Your task to perform on an android device: I cook my breakfast at 9 a.m., therefore set an alarm in the alarm clock xtreme app for Monday to make katsu curry.
Image 0: 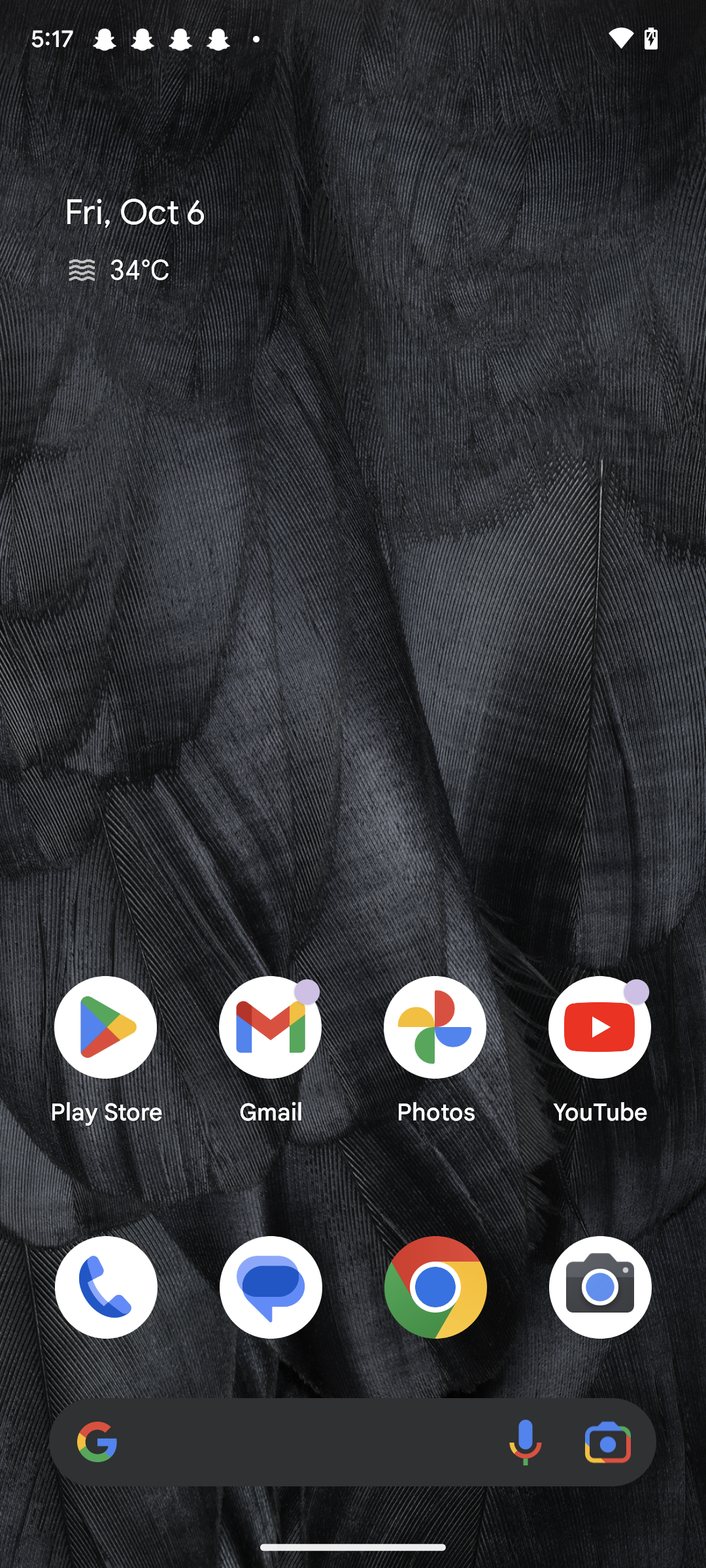
Open the Alarm Clock Xtreme app.
Step 0: open app "Alarm Clock Xtreme"
Image 2: 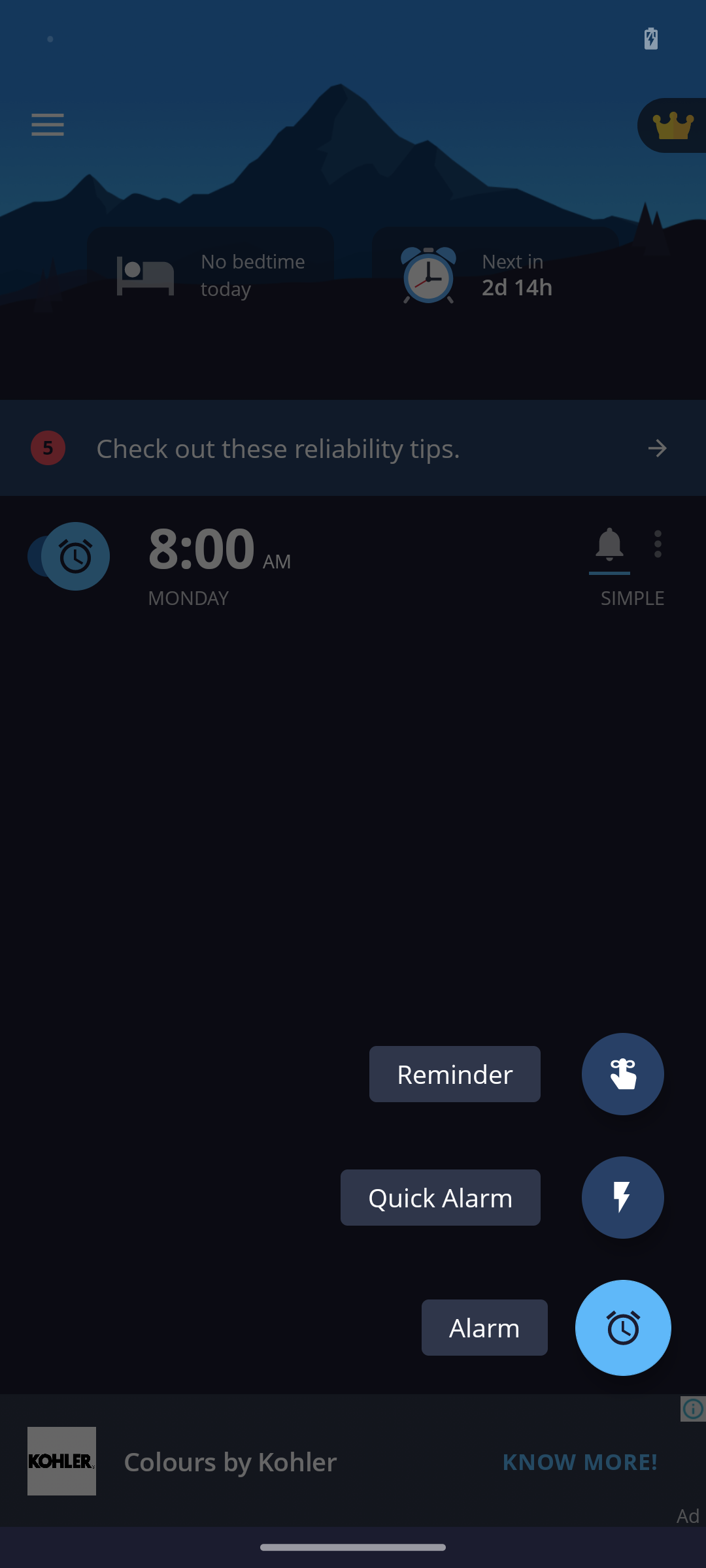
Click on Alarm on the right side of the screen.
Step 2: click (484, 1327)
Image 3: 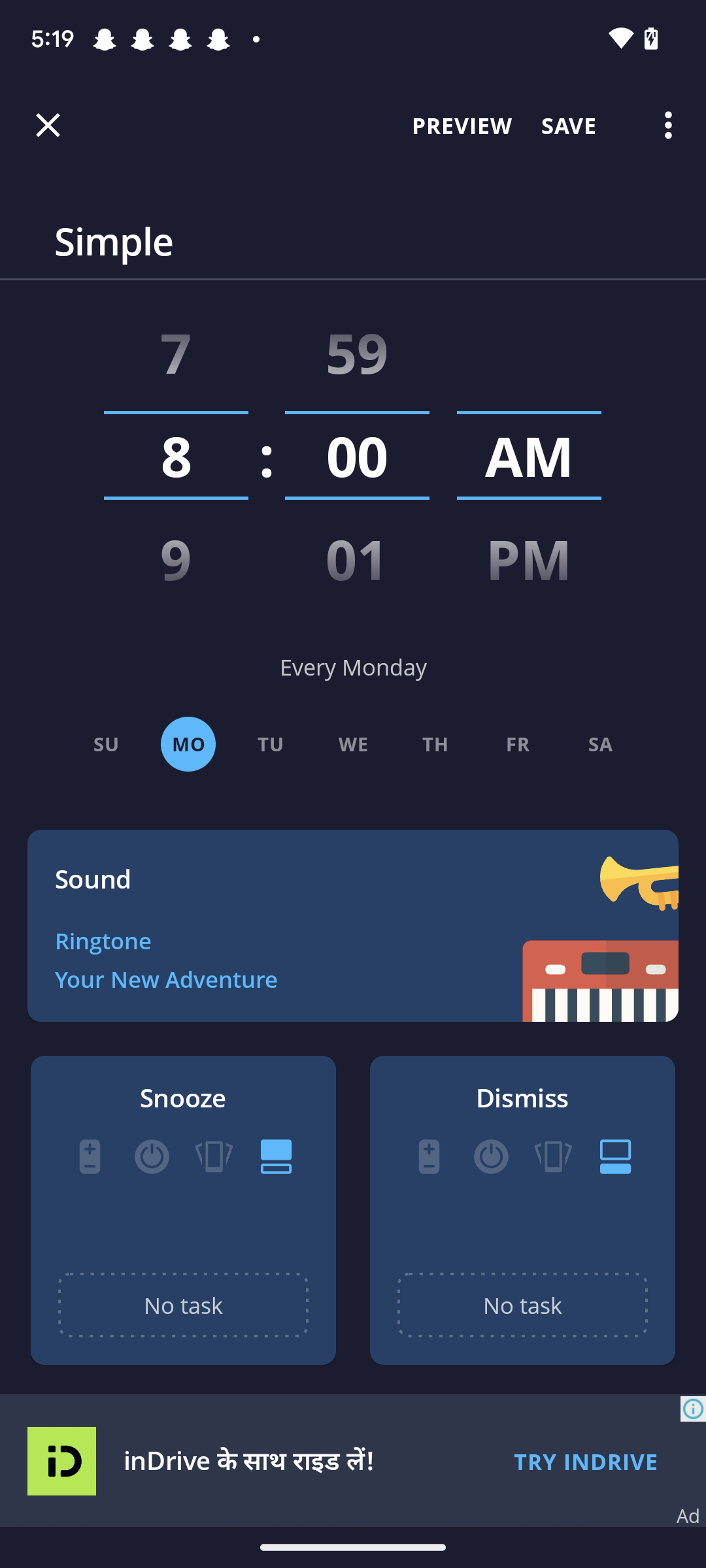
Scroll up to 9 on the left side of the screen.
Step 3: scroll down
Image 4: 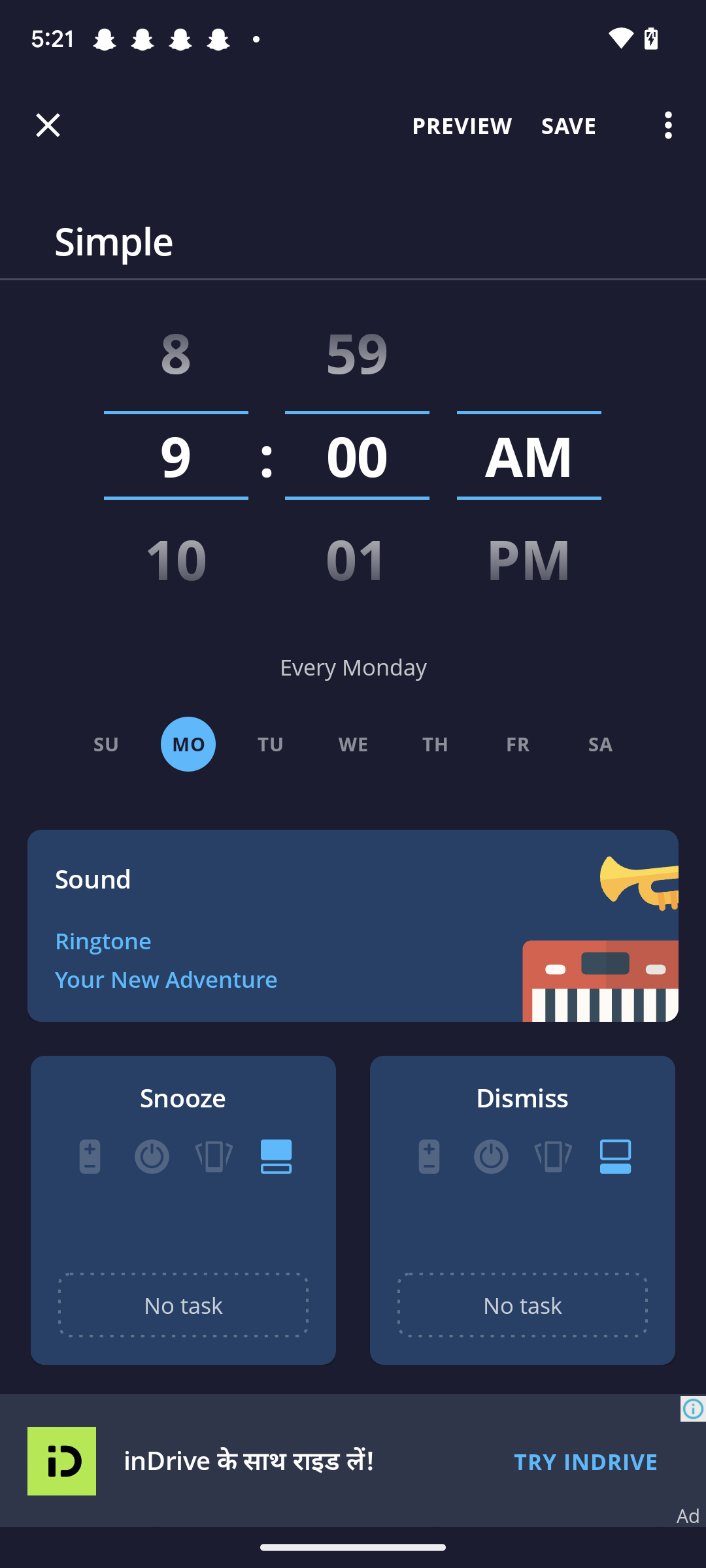
Click on the SAVE option at the top right side of the screen.
Step 4: click (567, 125)
Image 5: 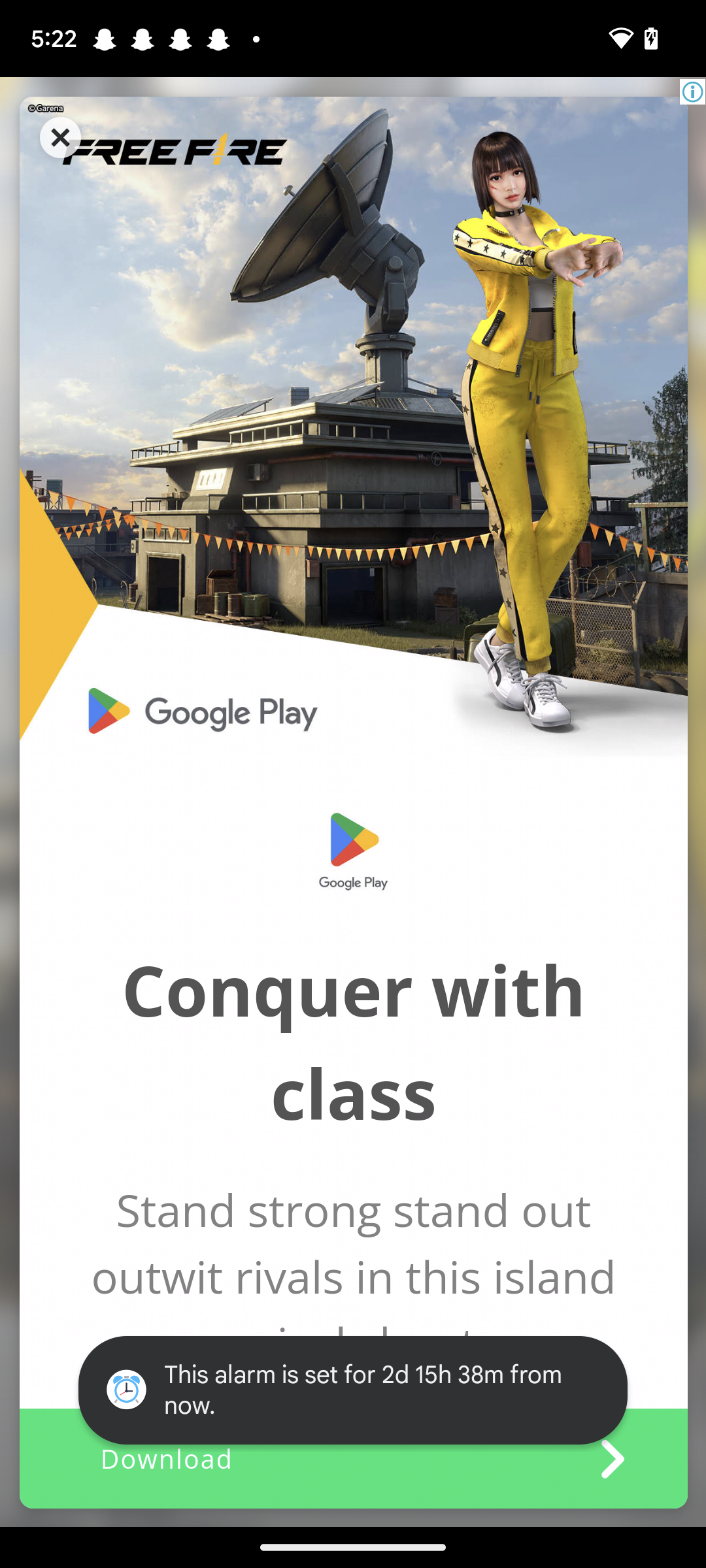
Click on the SAVE option at the top right side of the screen.
Step 5: click (69, 155)